Your task to perform on an android device: I want to change the event color peacock to sage becasue sage is look like my favorite color tale. When I view an event, it will always appear peacock, so I decided to change the color of the event in my calendar.
Image 0: 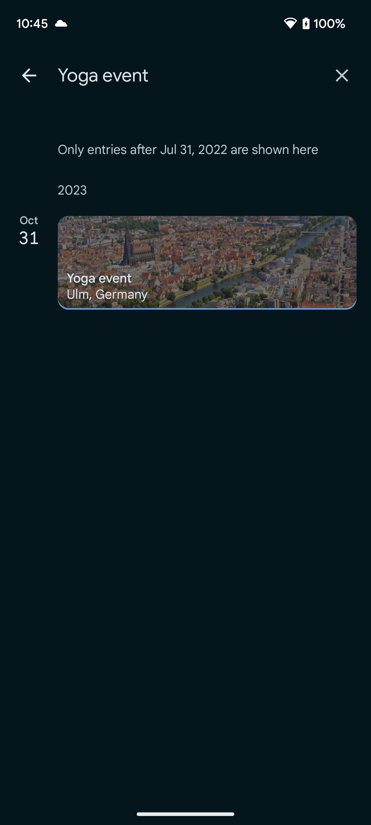
Go back to the previous page
Step 0: press back button
Image 1: 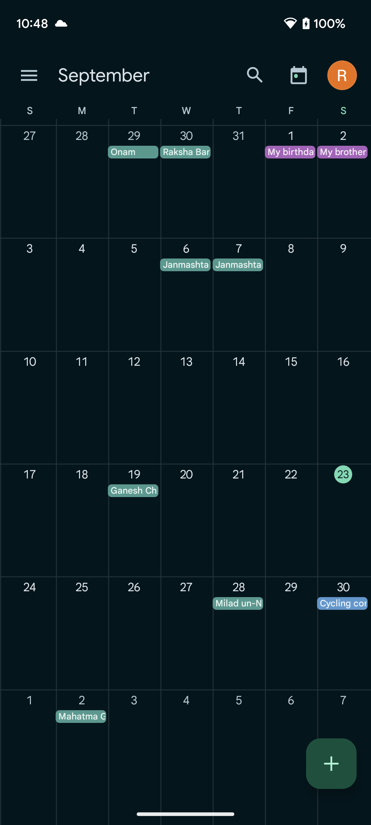
Click on the Three bar menu icon at the top left corner of the screen to view the settings option
Step 1: click (29, 75)
Image 2: 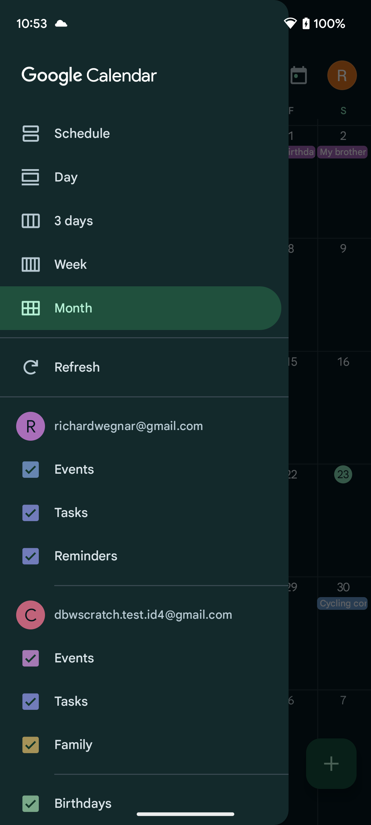
Scroll up to view the settings option
Step 2: scroll down
Image 3: 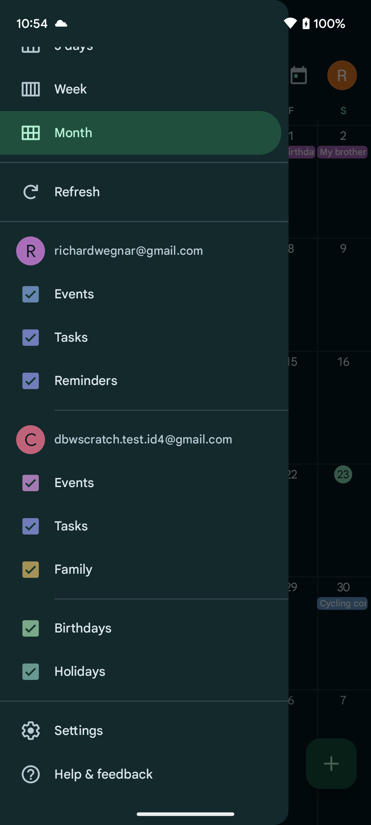
Click on the settings option to change the event color 
Step 3: click (81, 747)
Image 4: 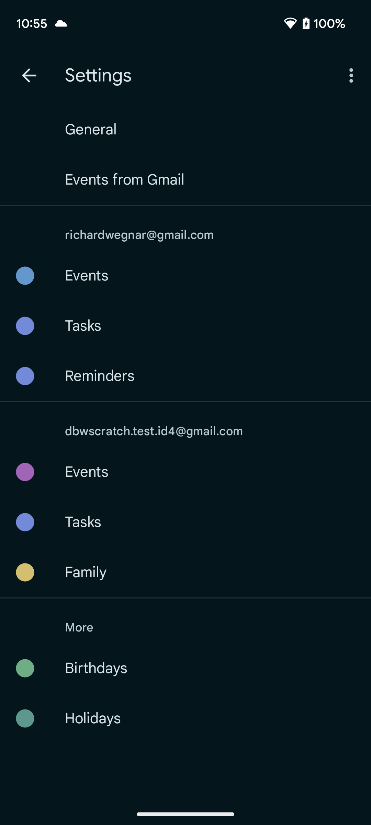
Click on the Events to change the color 
Step 4: click (211, 276)
Image 5: 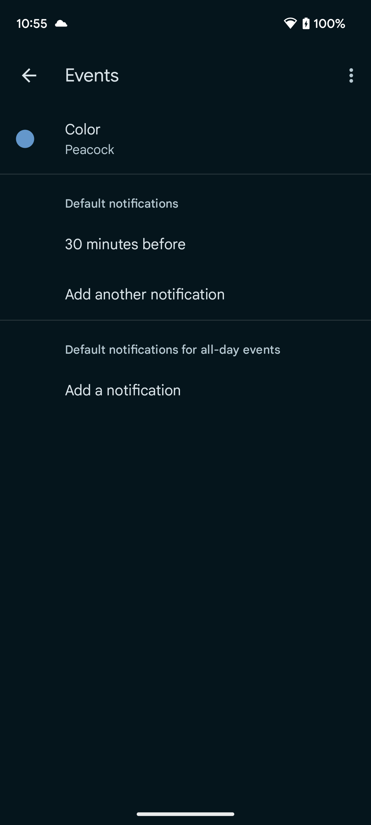
Click on the color option to change the color of the event
Step 5: click (211, 139)
Image 6: 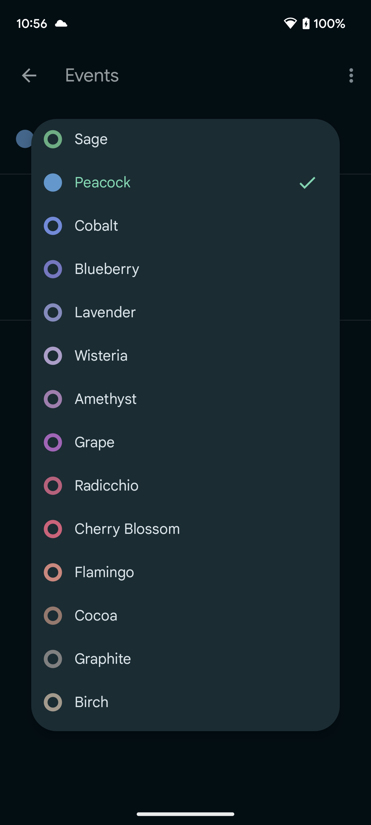
Click on the Sage to select this color for event
Step 6: click (207, 140)